Your task to perform on an android device: I want to share my reminder with my son, Olivier Dupont.
Image 0: 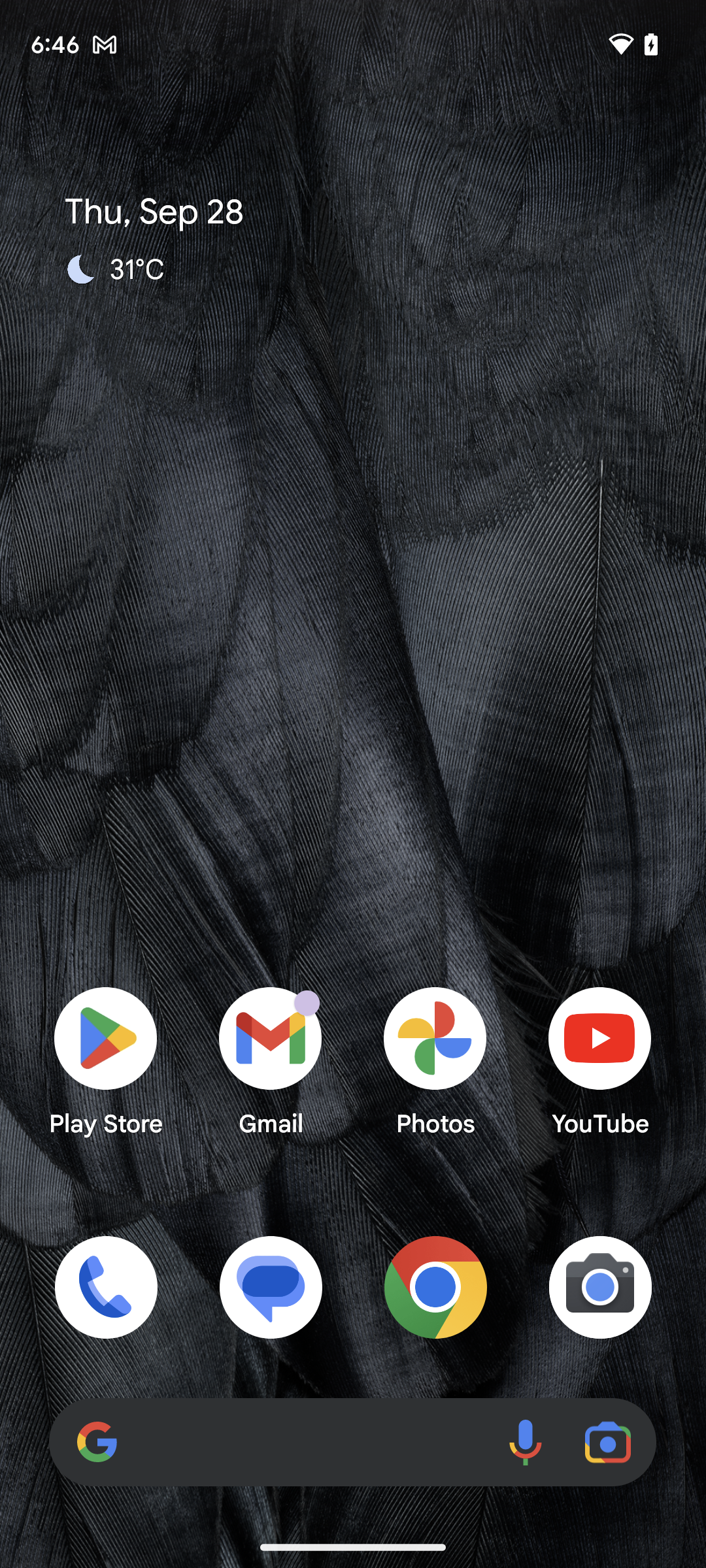
Open the reminder app.
Step 0: open app "Reminder"
Image 1: 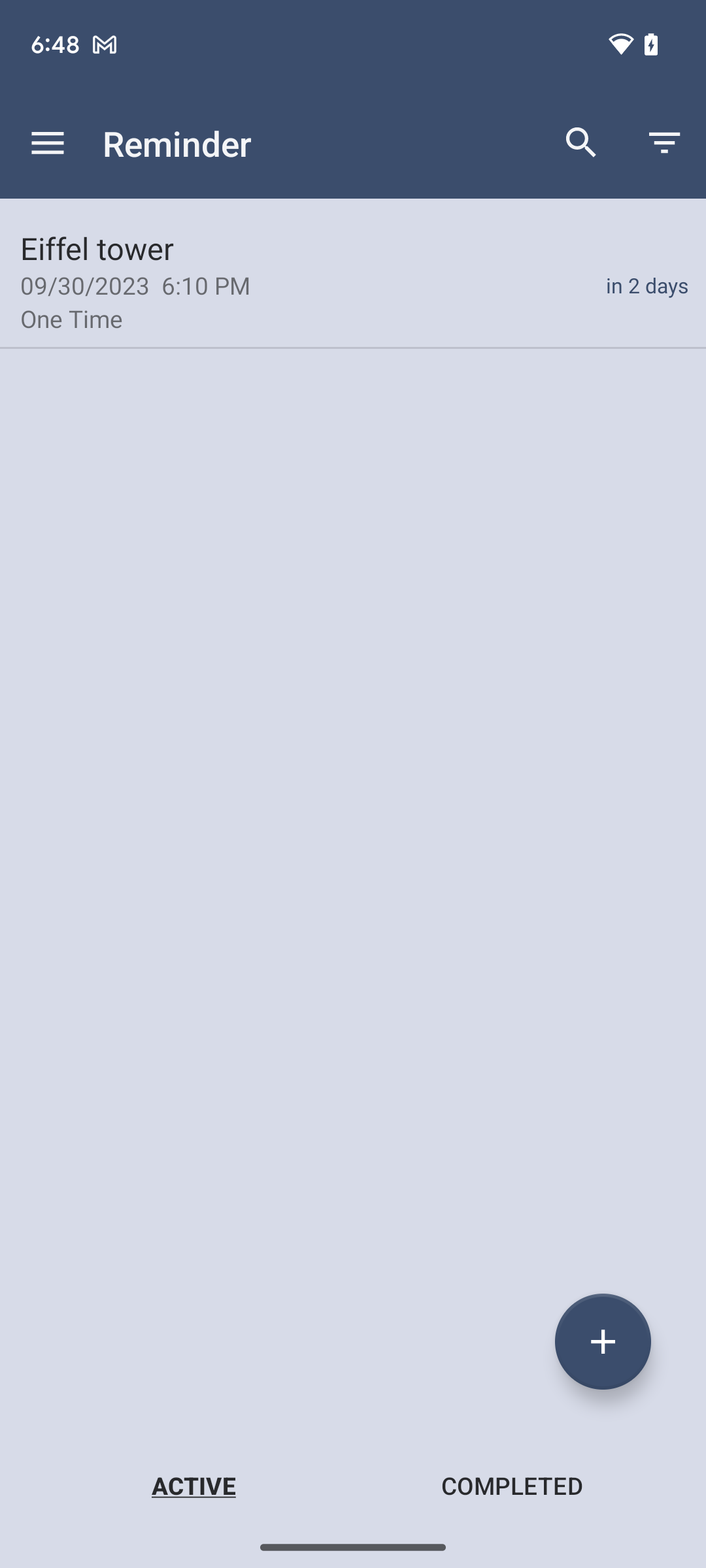
Tap on the reminder present on the screen.
Step 1: click (129, 285)
Image 2: 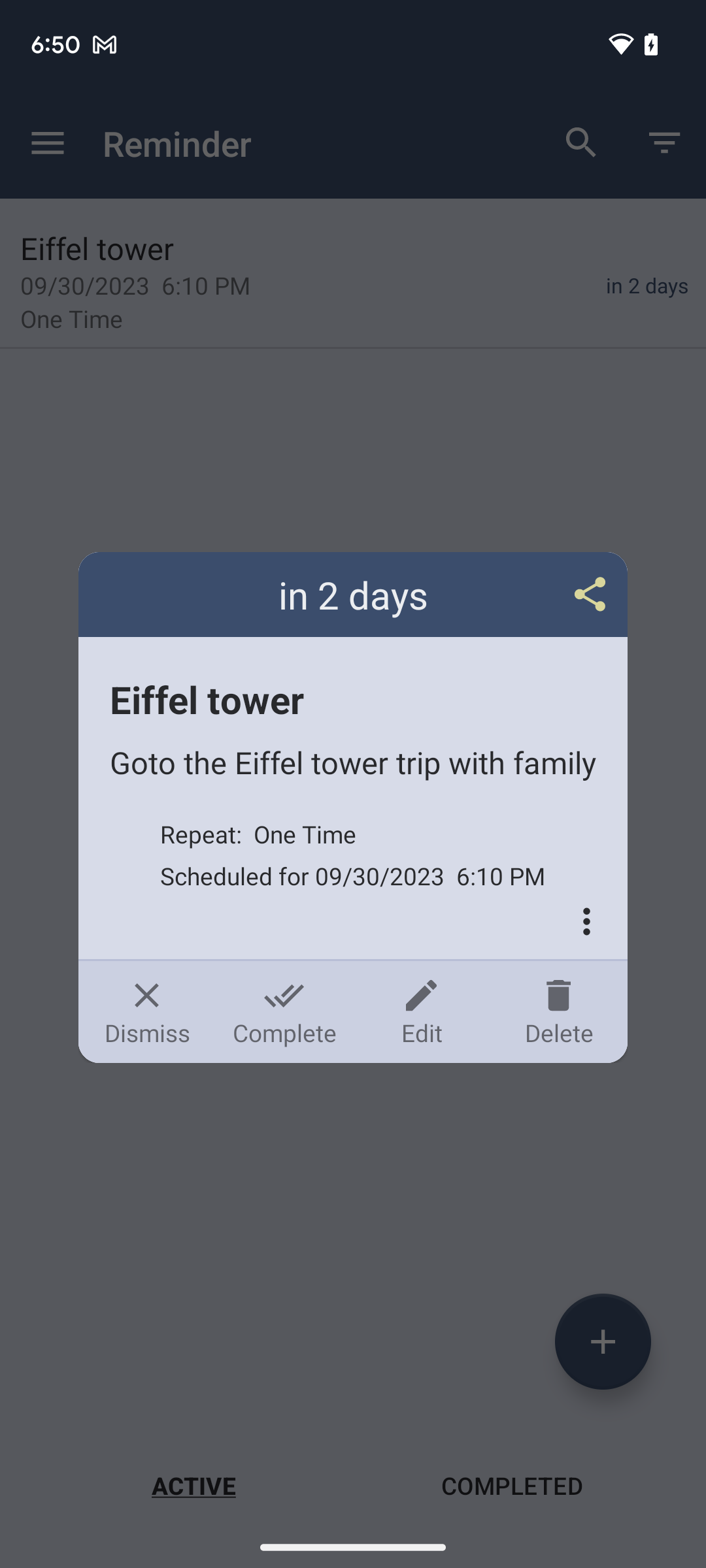
Tap on the share icon at the top of the screen.
Step 2: click (353, 594)
Image 3: 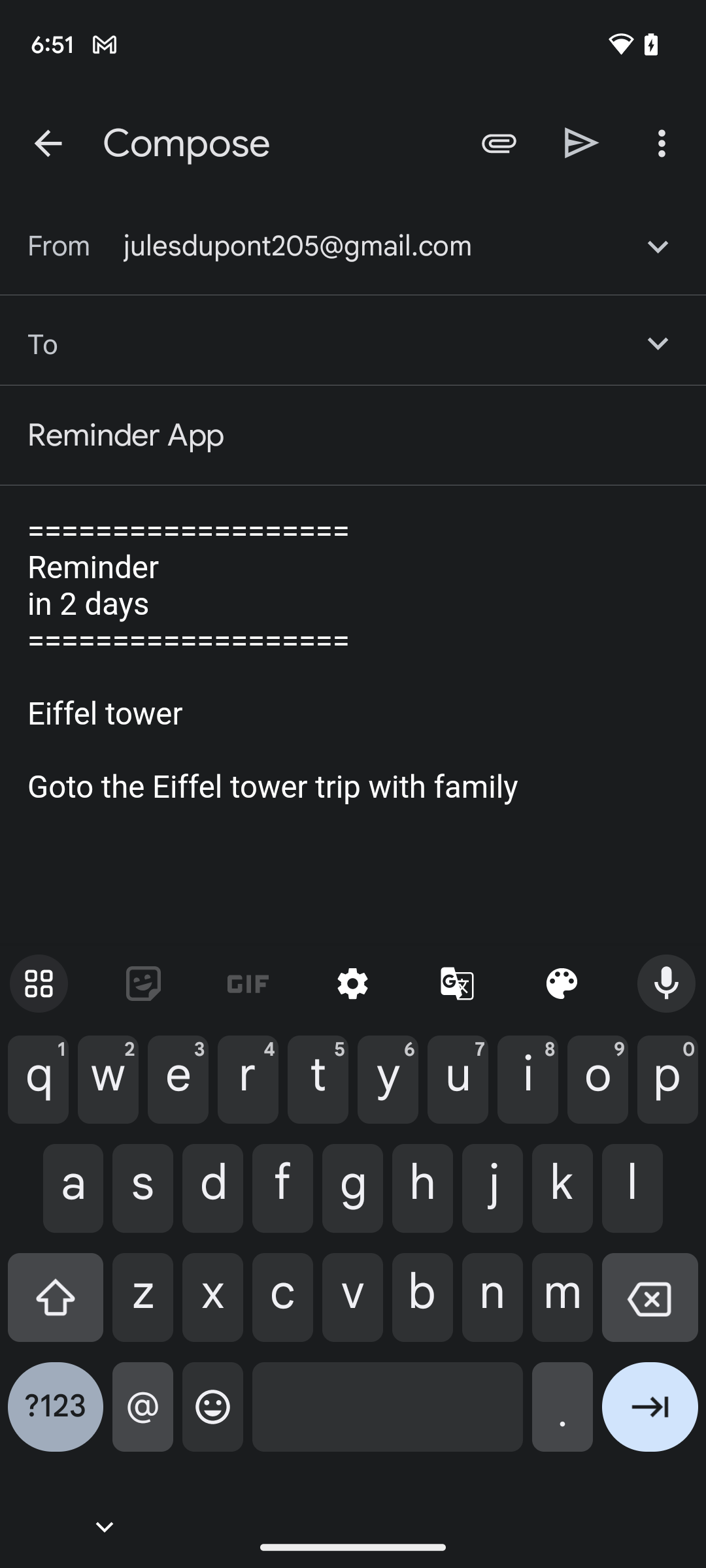
Share the reminder at jeetu945424@gmail.com.
Step 3: click (351, 343)
Image 4: 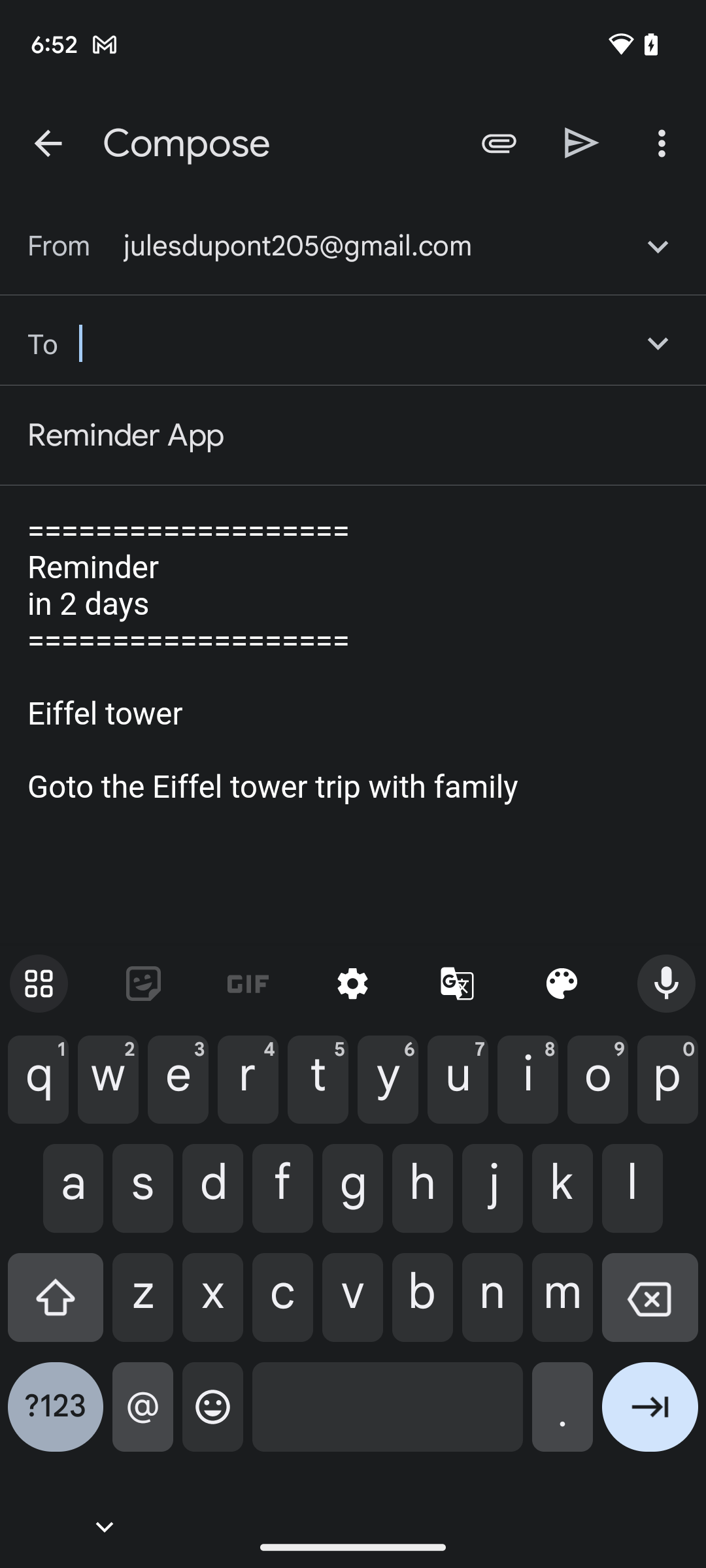
Share the reminder at jeetu945424@gmail.com.
Step 4: type "jeetu945424@gmail.com"
Image 5: 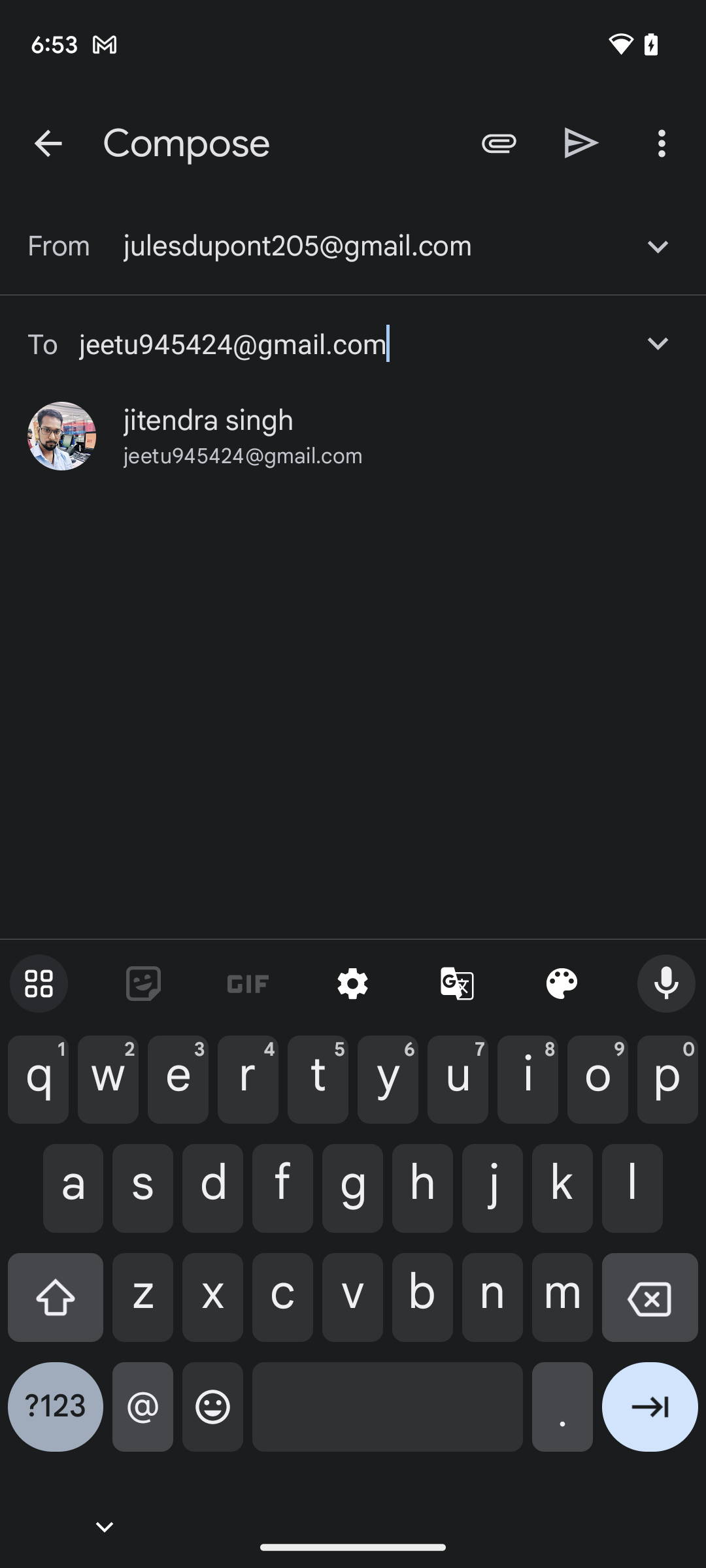
Share the reminder at jeetu945424@gmail.com.
Step 5: wait
Image 6: 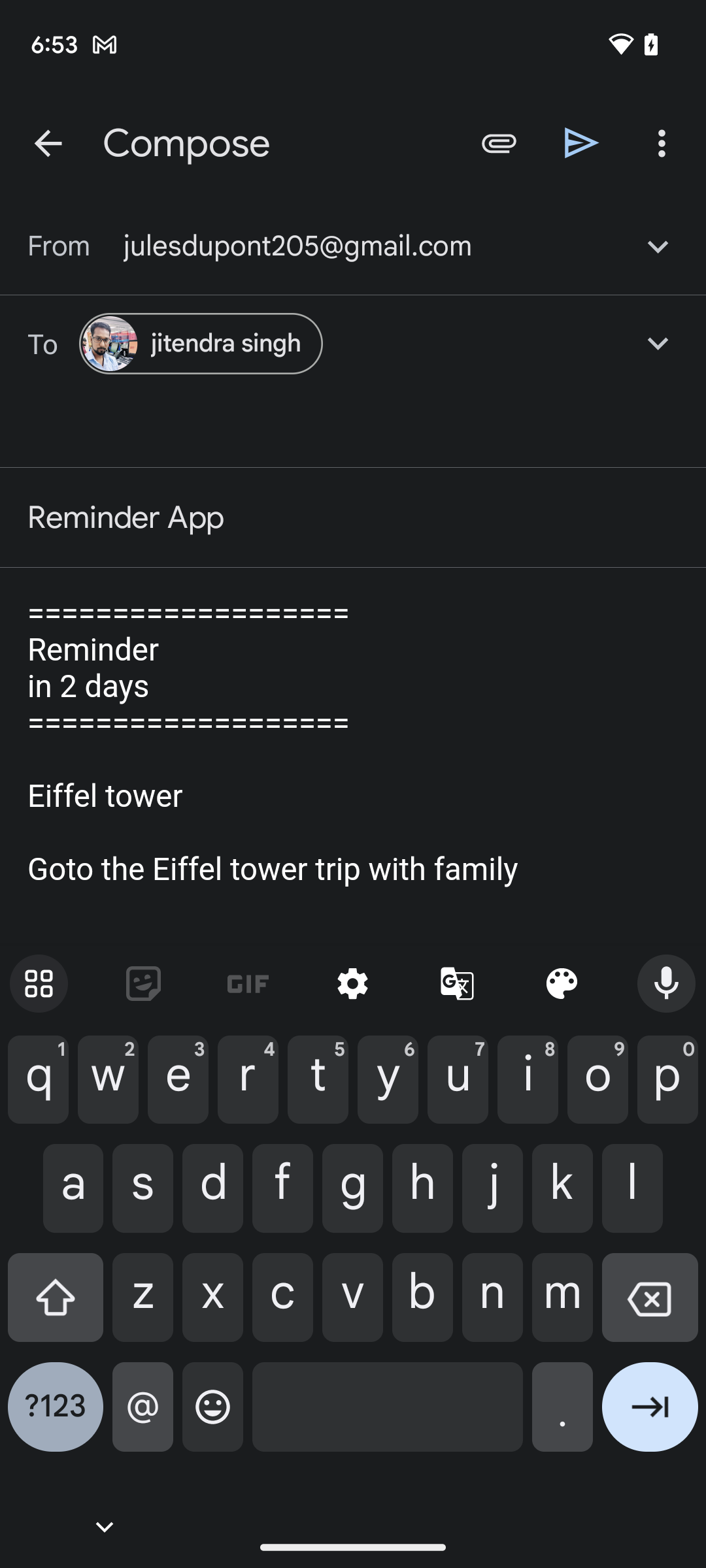
Tap on the sent icon present at the top of the screen.
Step 6: click (582, 142)